Your task to perform on an android device: I want to change the category of  sofa sets to King size bed because I need it
Image 0: 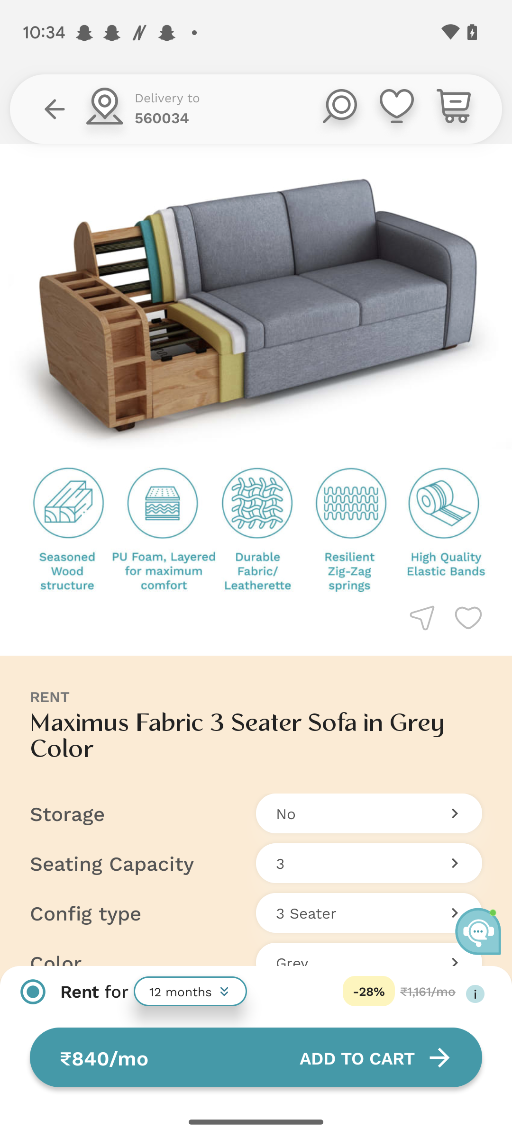
Go back to the screen
Step 0: press back button
Image 1: 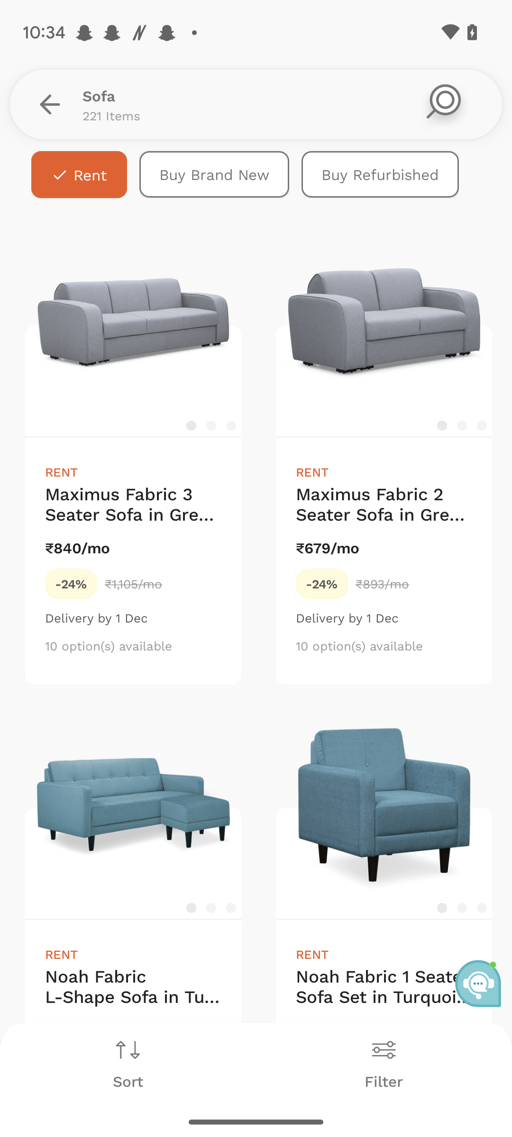
Click on the filter option
Step 1: click (387, 1051)